Your task to perform on an android device: Go to the Kitchen Stories app and view the recipe for spaghetti 
Image 0: 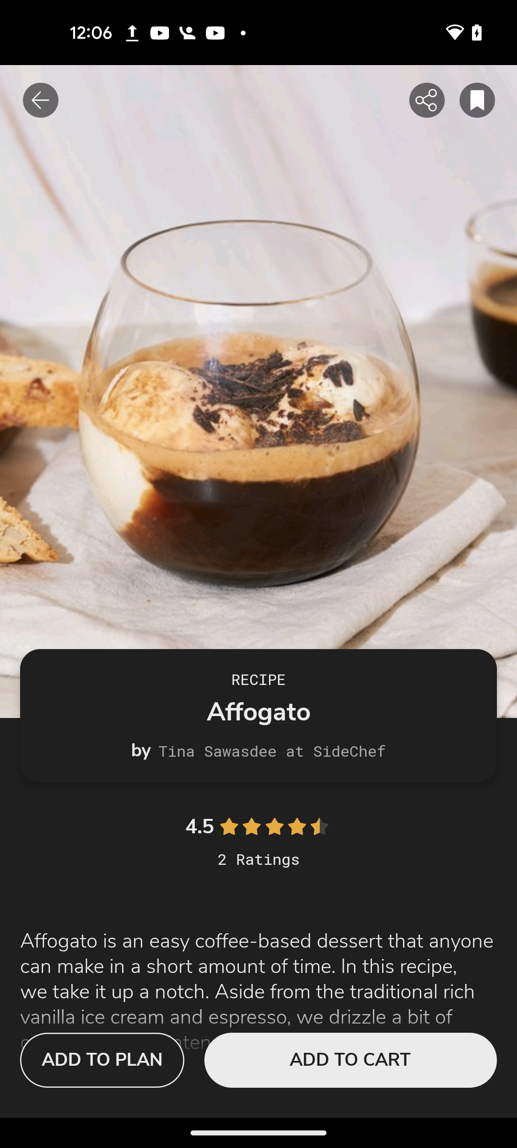
Open kitchen stories app
Step 0: open app "Kitchen Stories"
Image 1: 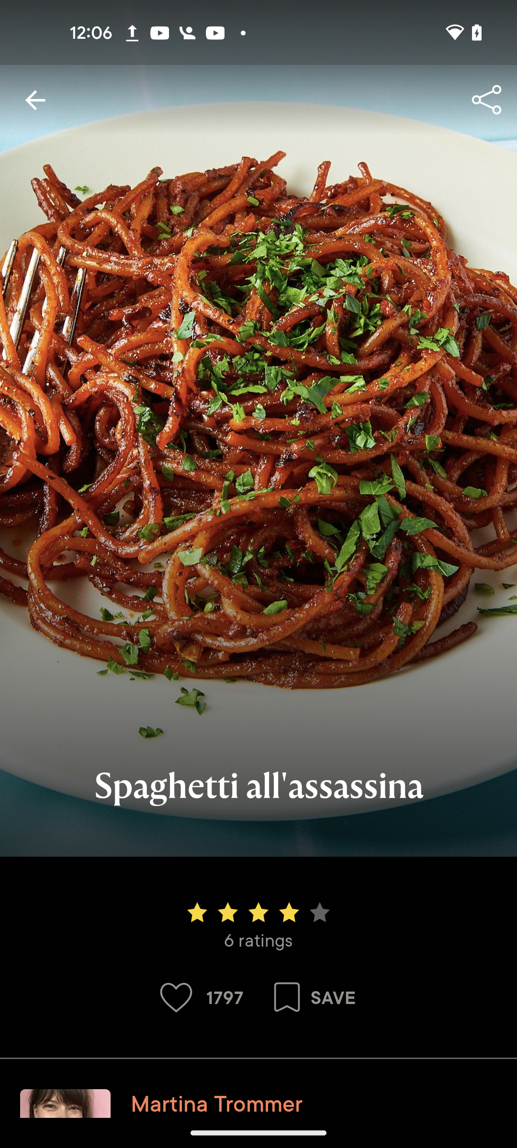
Swipe up to view the reciepe
Step 1: scroll down
Image 2: 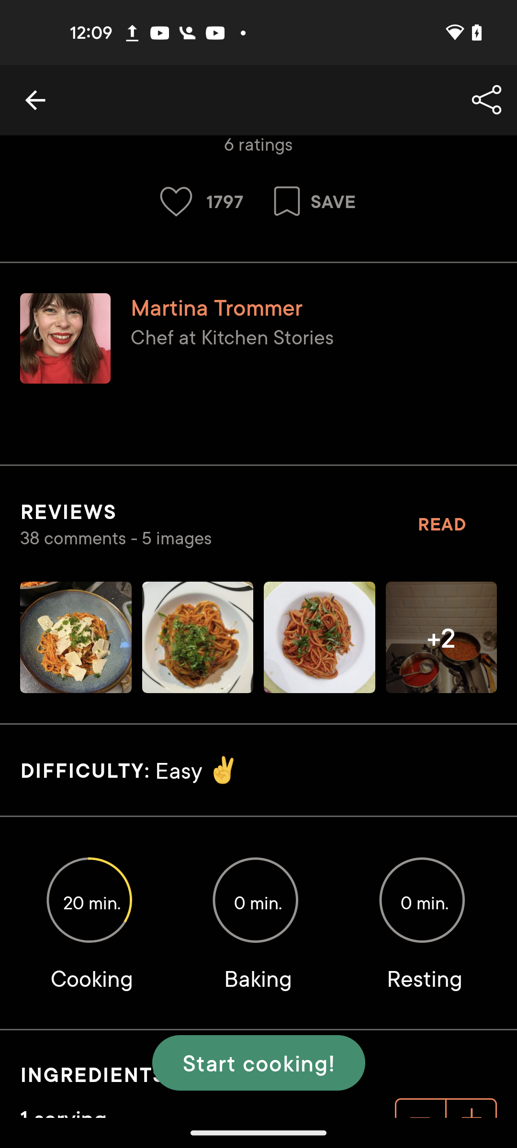
Swipe up to view the reciepe
Step 2: scroll down
Image 3: 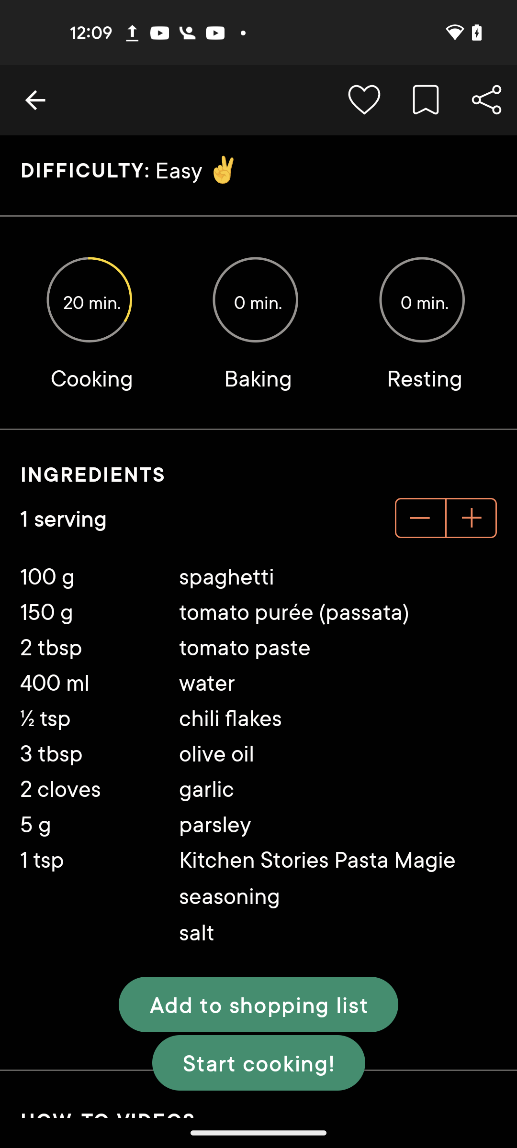
Swipe up to view the reciepe
Step 3: scroll down
Image 5: 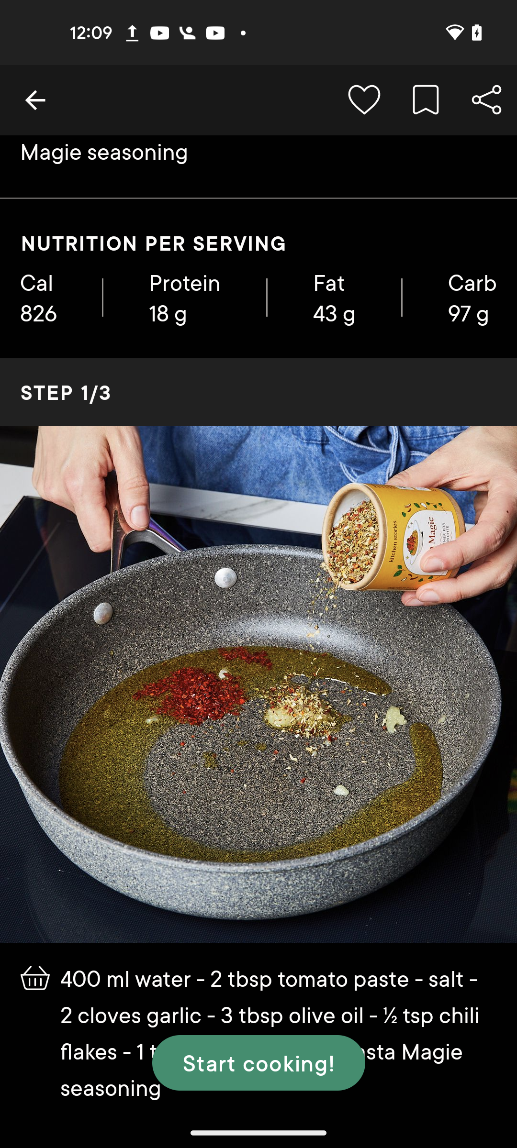
Swipe up to view the reciepe
Step 5: scroll down
Image 6: 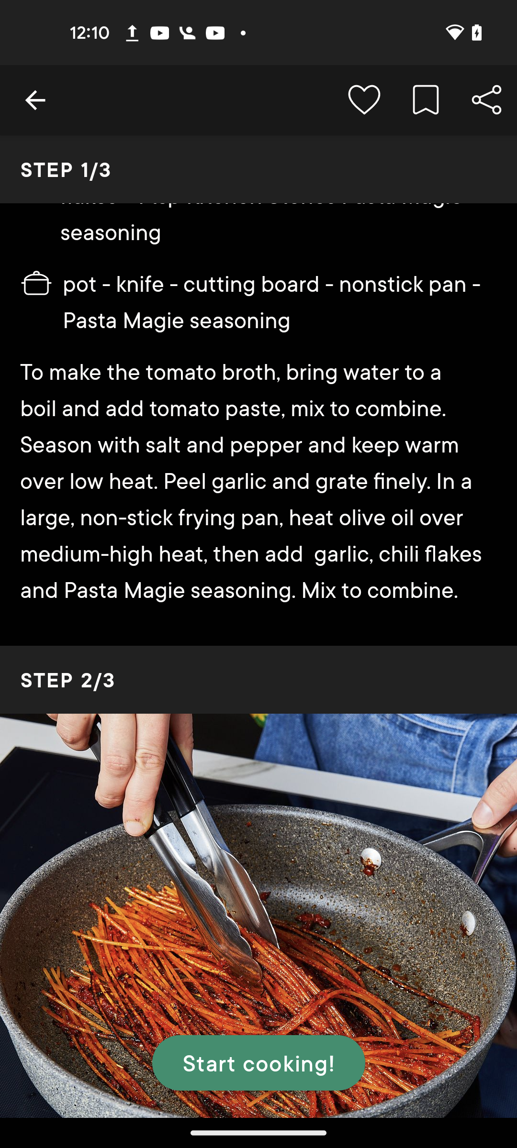
Swipe up to view the reciepe
Step 6: scroll down
Image 7: 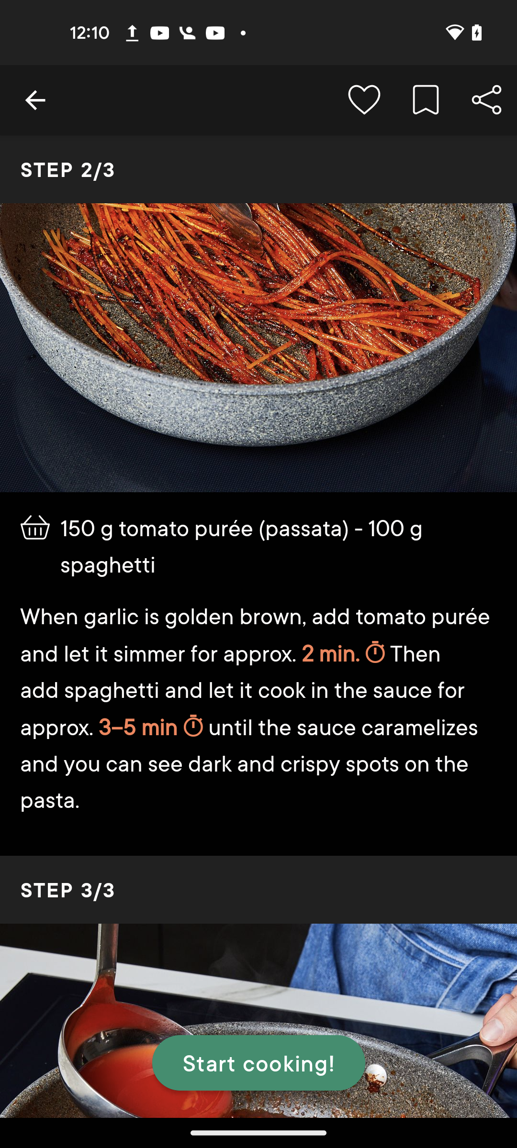
Swipe up to view the reciepe
Step 7: scroll down
Image 8: 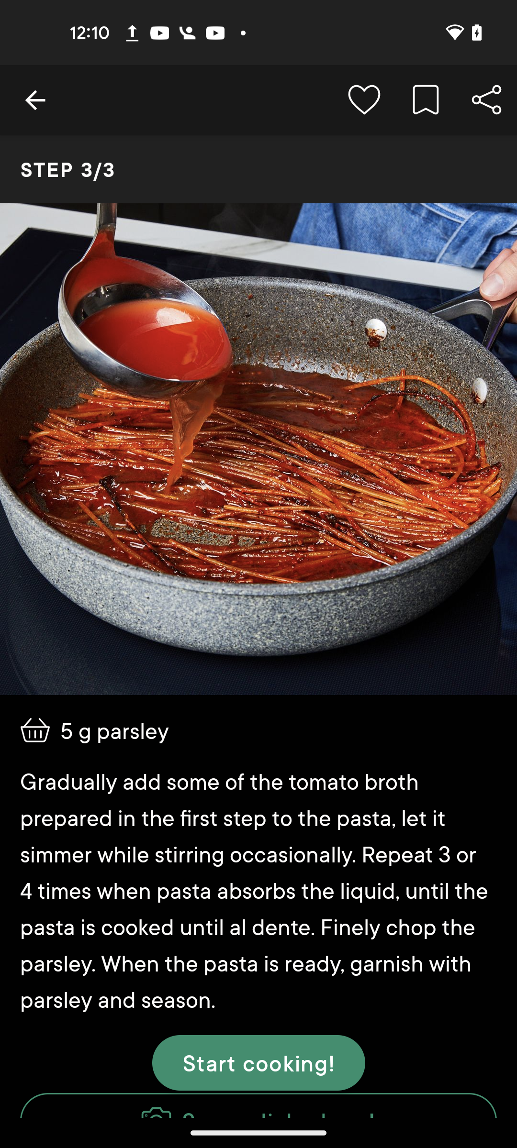
Swipe up to view the reciepe
Step 8: scroll down